Your task to perform on an android device: In the Tasks app, I want to mark as completed the Good Bye, Lenin! reminder because I watched this movie yesterday.
Image 0: 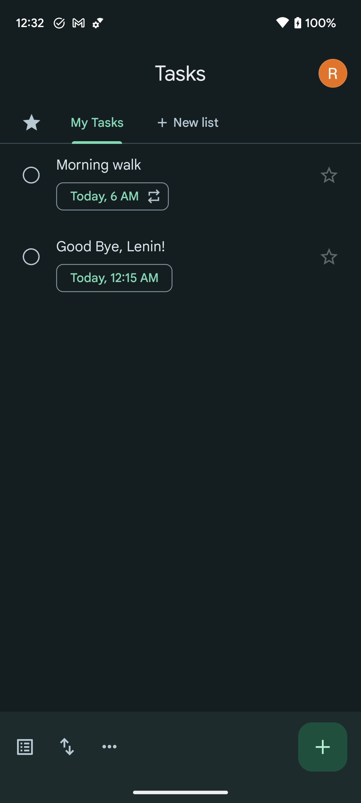
Click on the Good Bye, Lenin! reminder to view the mark completed option
Step 0: click (180, 246)
Image 1: 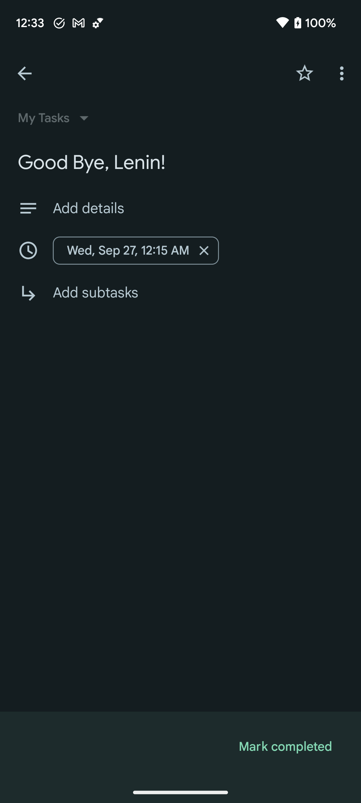
Click on the Mark completed option at the bottom right corner of the screen to mark completed this reminder
Step 1: click (285, 747)